Your task to perform on an android device: View the MyFitshare file for today's activity results with the TeraBox app.
Image 0: 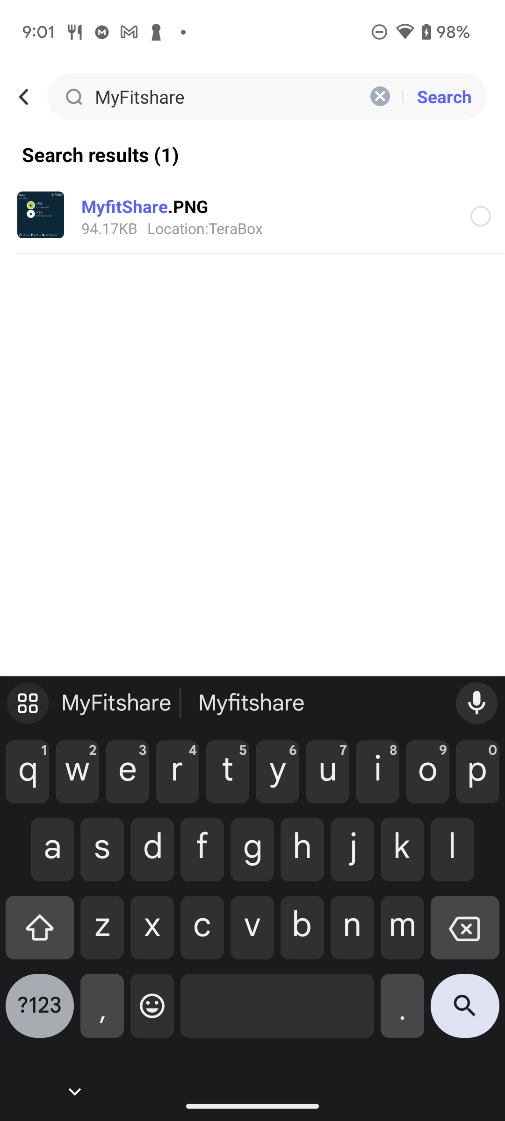
Click on the Myfitshare file
Step 0: click (268, 199)